Your task to perform on an android device: Even though I've previously owned Nike footwear, I'm eager for a change. Check the Lazada app for shoes bearing the Adidas brand.
Image 0: 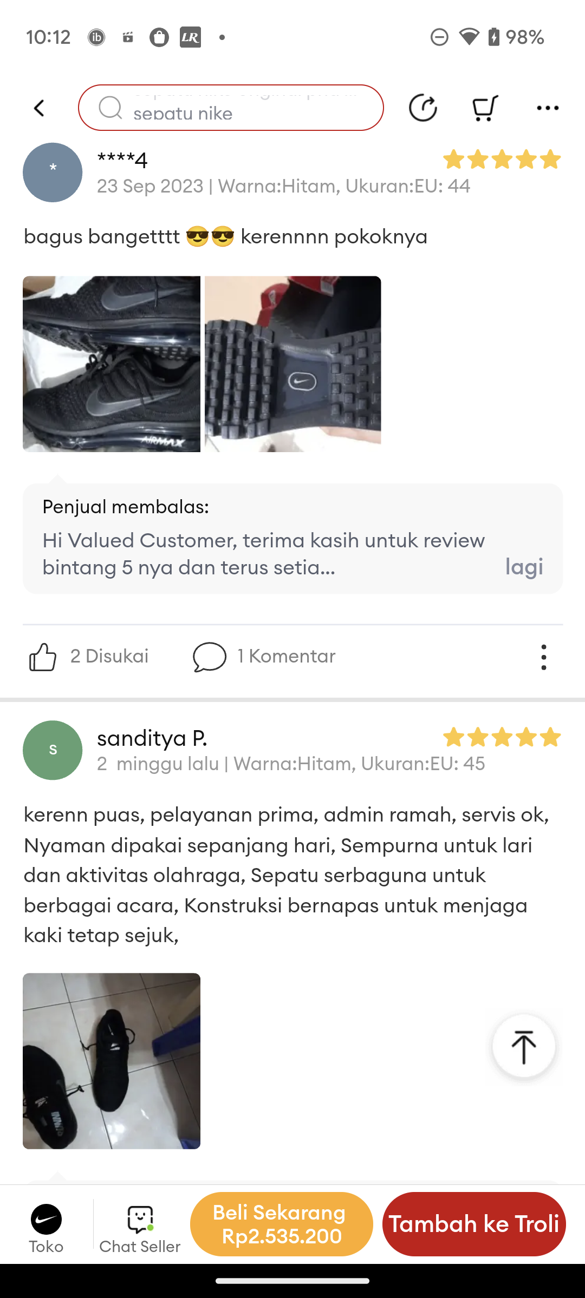
go back to the previous page
Step 0: press back button
Image 1: 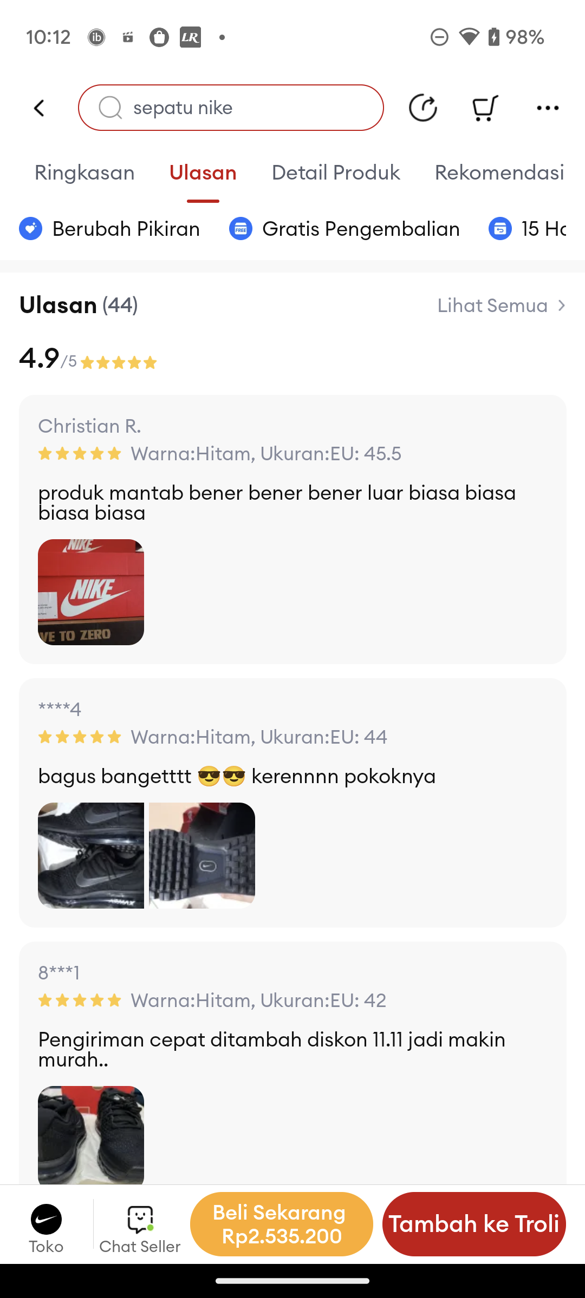
go back to the previous page
Step 1: press back button
Image 3: 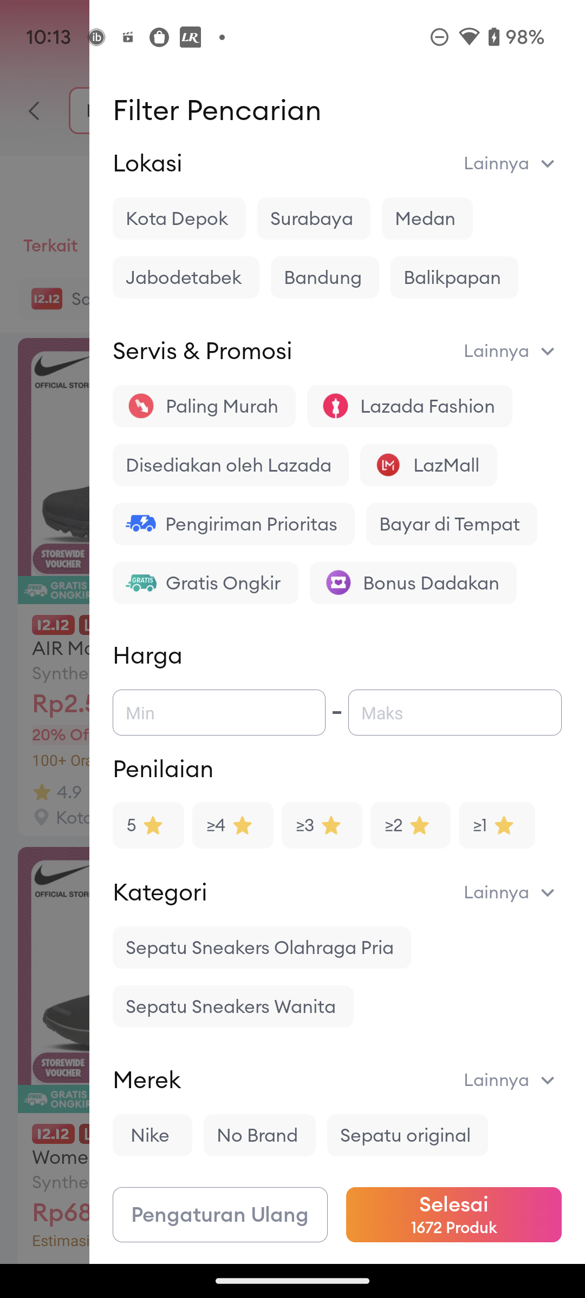
swipe up for Adidas Brand
Step 3: scroll down
Image 4: 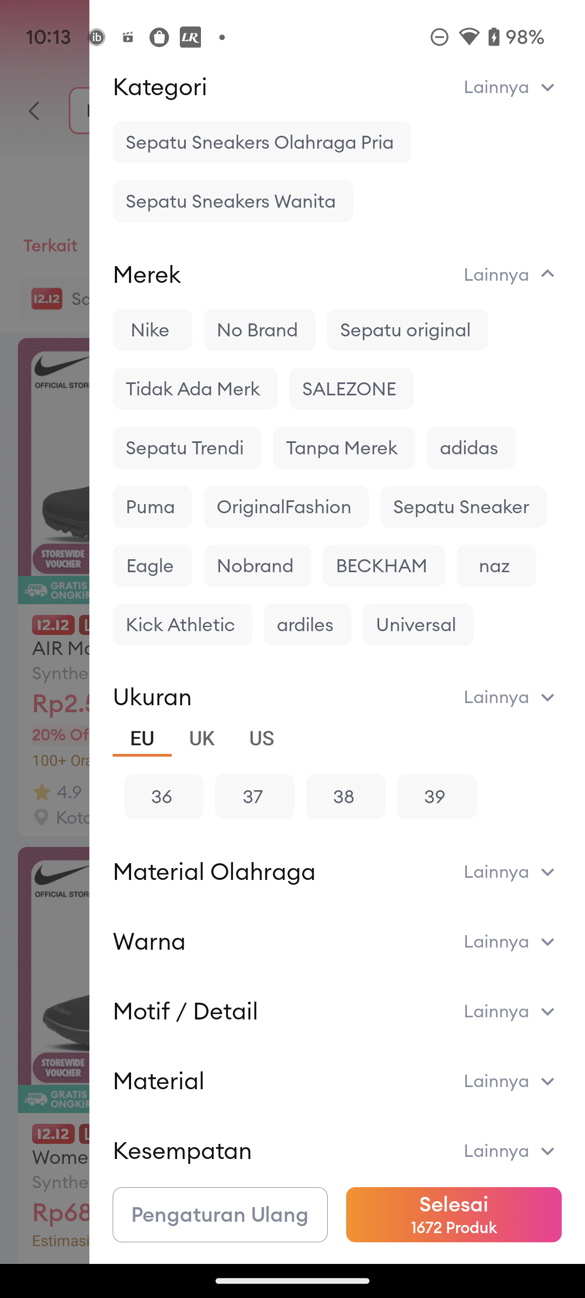
Click on Adidas in Merek
Step 4: click (469, 447)
Image 5: 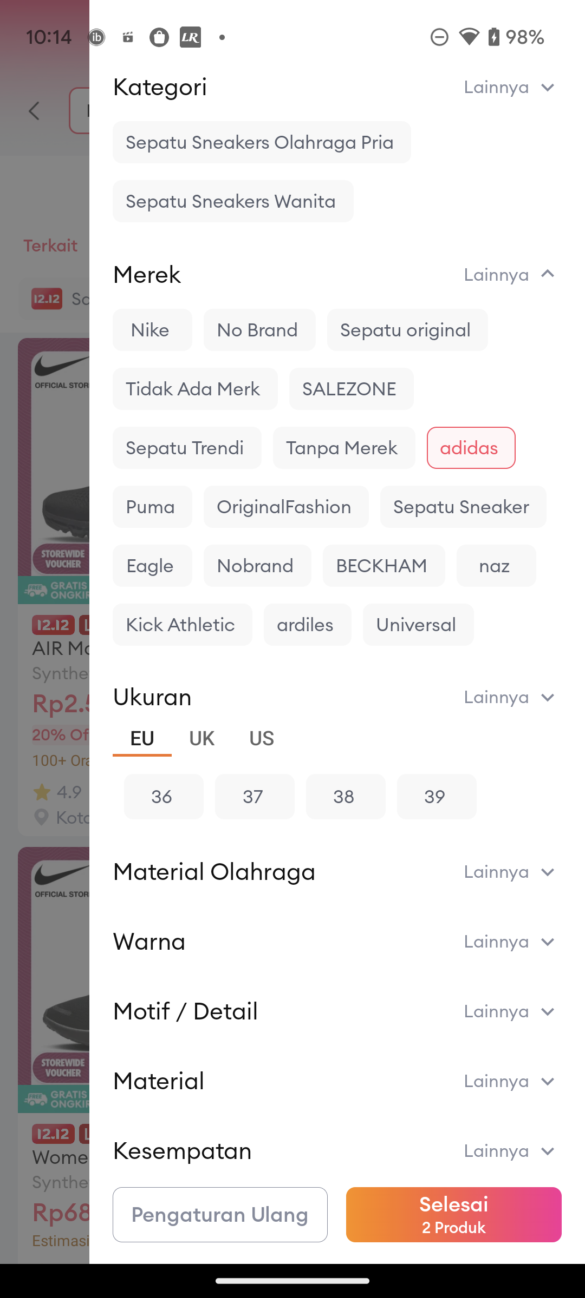
Click on Selesai option at the bottom right corner of the screen
Step 5: click (453, 1228)